Your task to perform on an android device: I'd want to send the "Essay Business" file to Marco Rossi at marco.rossi@rossoday.com so she can review it's contents.
Image 0: 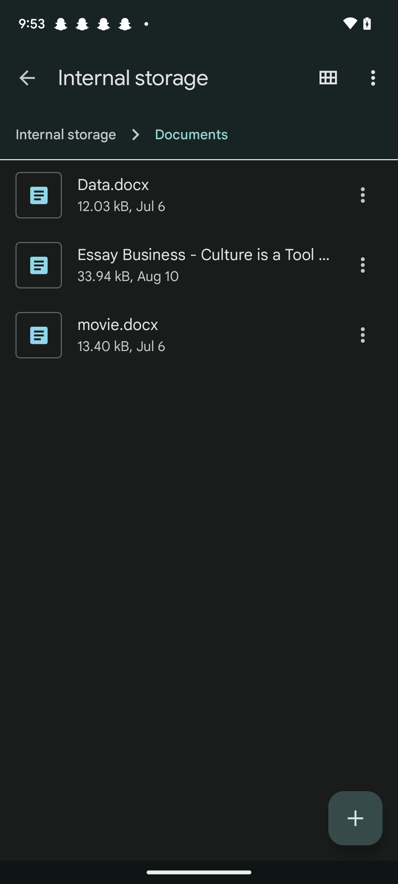
Click on the three dots icon next to the second file
Step 0: click (363, 265)
Image 1: 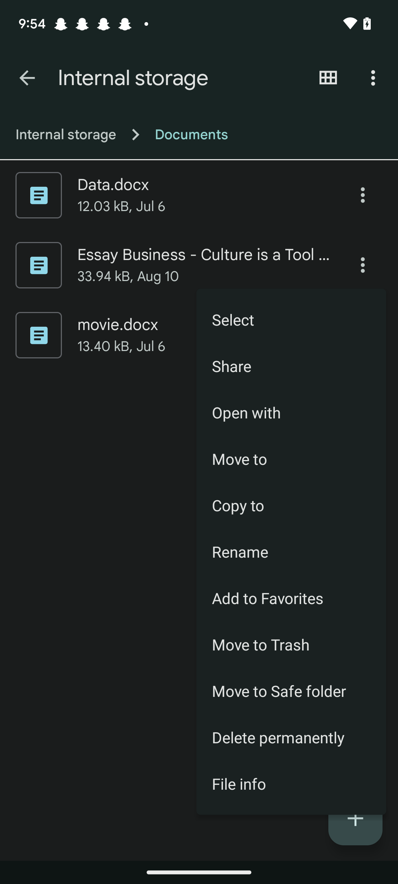
Click on the share option
Step 1: click (291, 366)
Image 2: 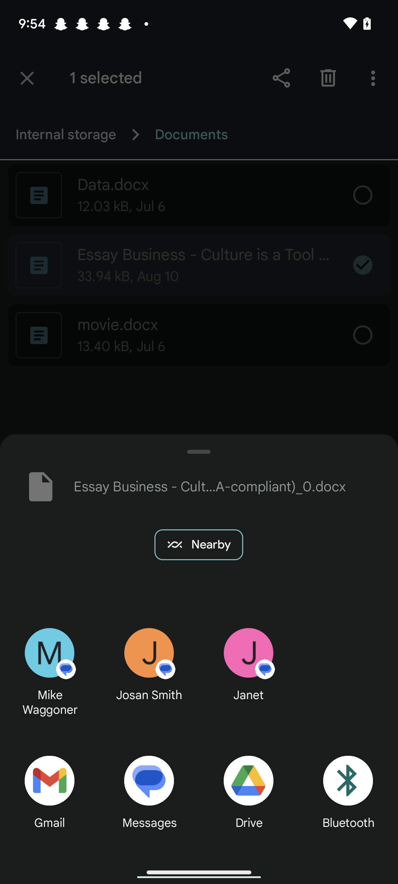
Click on the gmail option
Step 2: click (50, 795)
Image 3: 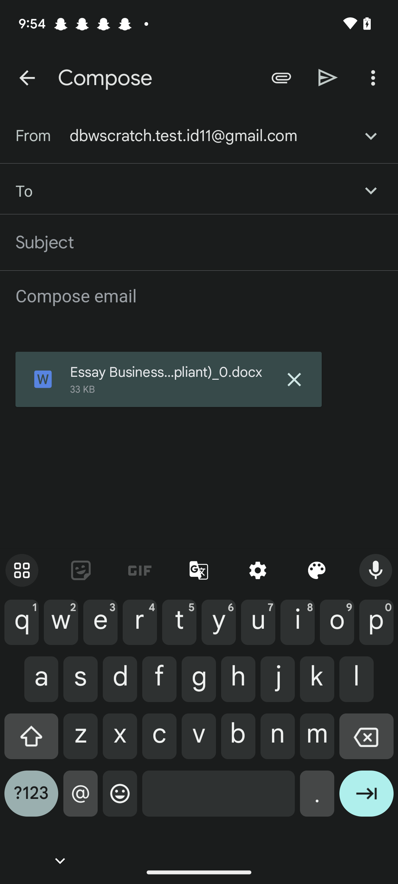
Click on the from email id
Step 3: click (203, 136)
Image 5: 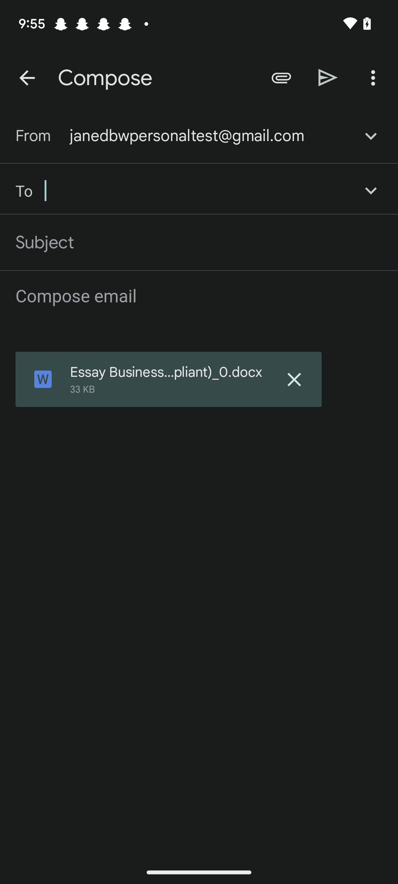
Enter the "to" email id as  marco.rossi@rossoday.com
Step 5: type " marco.rossi@rossoday.com"
Image 6: 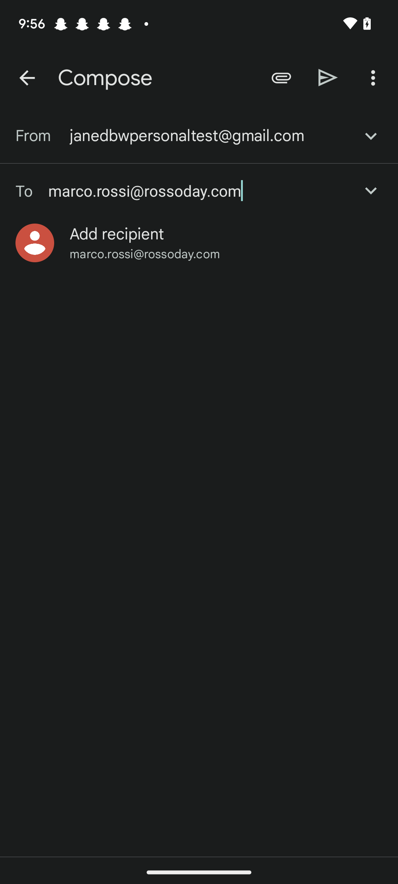
Click on the send icon at the top of the screen
Step 6: click (328, 78)